Your task to perform on an android device: For a present for my niece's fourth birthday, search for Gowns in the Farfetch app.
Image 1: 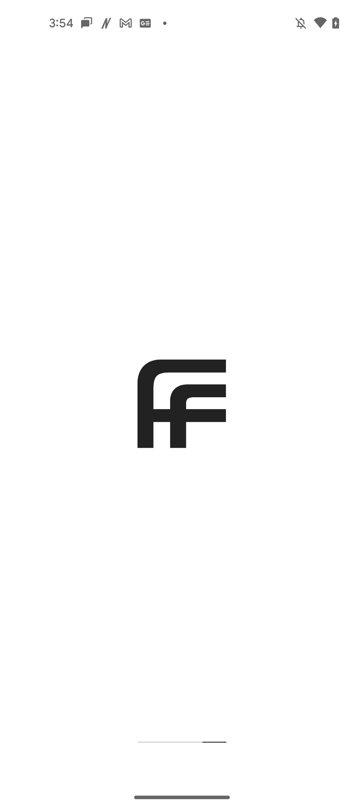
Open the Farfetch app
Step 1: wait
Image 2: 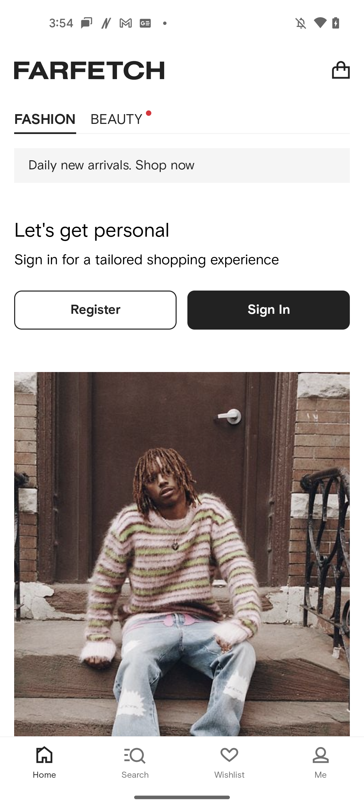
Go to the Search section
Step 2: click (139, 765)
Image 3: 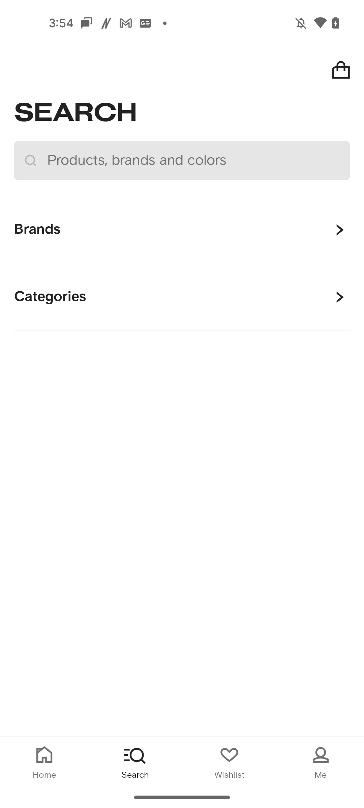
Click on the search bar at the top of the screen
Step 3: click (195, 160)
Image 4: 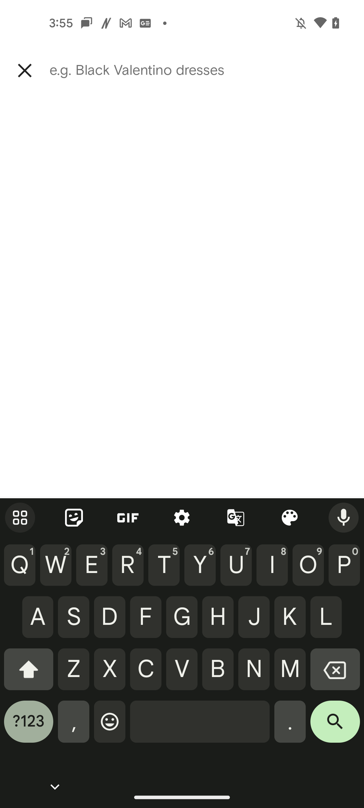
Search for Gowns in the search bar
Step 4: type "Gowns"
Image 5: 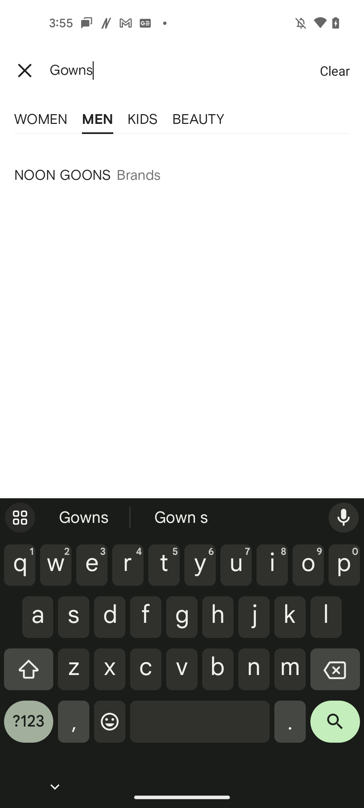
Select the Kids Category
Step 5: click (143, 120)
Image 6: 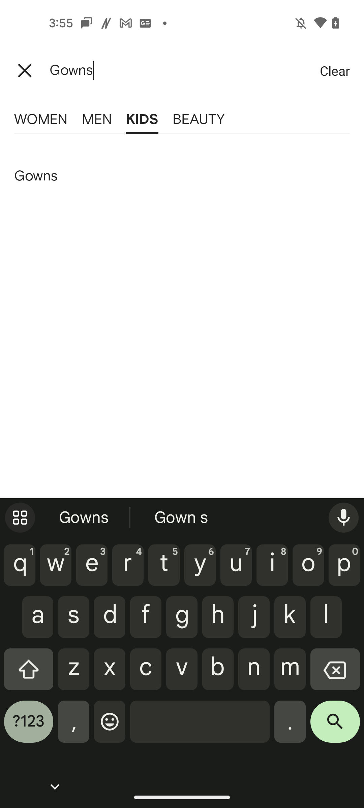
Click on the search icon at the bottom right corner of the keyboard
Step 6: click (335, 727)
Image 7: 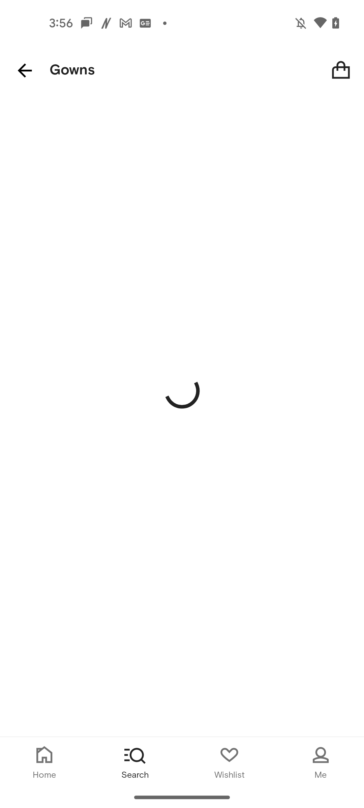
Click on the search icon at the bottom right corner of the keyboard
Step 7: wait